Your task to perform on an android device: Write a review "Awesome Dessert " for vegan spinach and mushroom lasagna  so that others get inspired , try it and enjoy in the kitchen stories app 
Image 0: 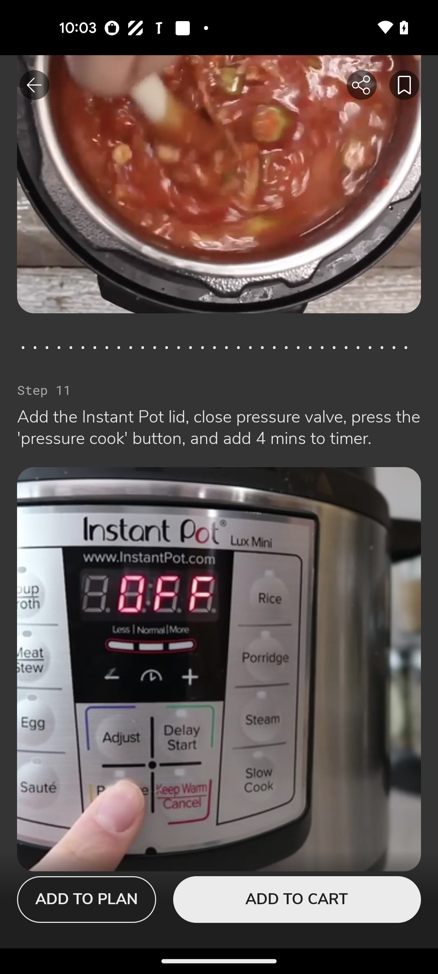
open the kitchen stories app
Step 0: open app "Kitchen Stories"
Image 1: 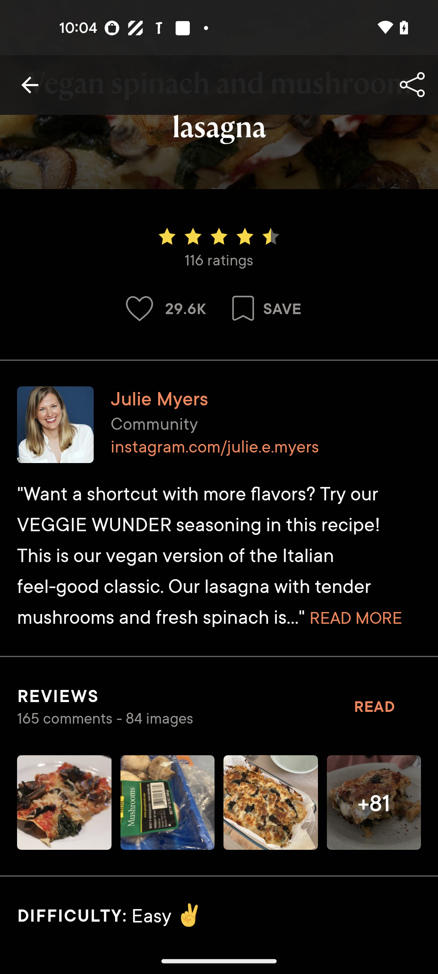
Click on the Read option at the right corner of the screen 
Step 1: click (374, 706)
Image 2: 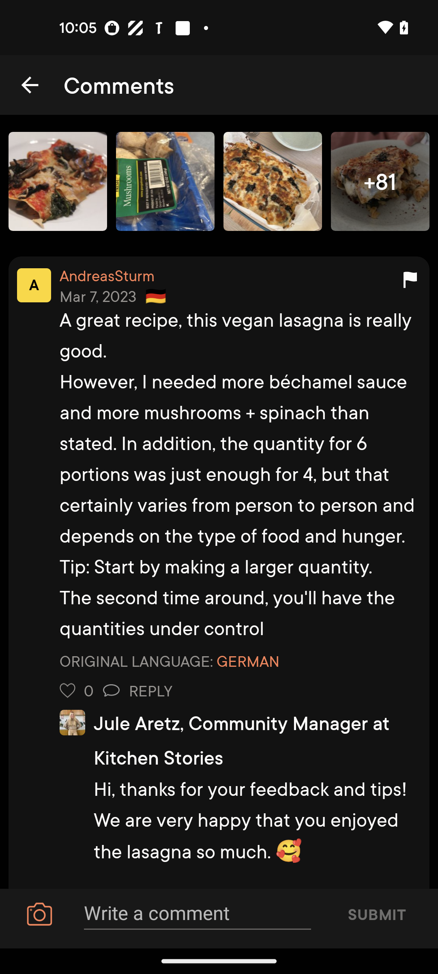
Click on the write a comment bar at the bottom of the screen 
Step 2: click (197, 914)
Image 3: 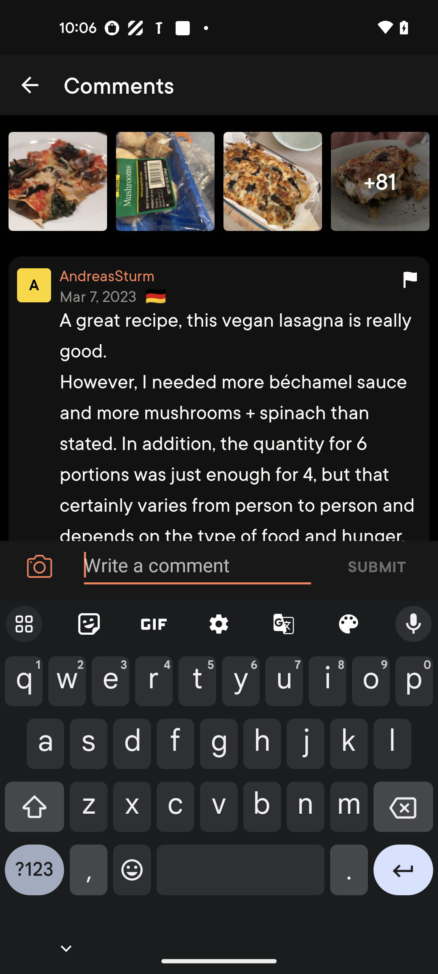
Enter a comment as Awesome Dessert
Step 3: type "Awesome Dessert"
Image 4: 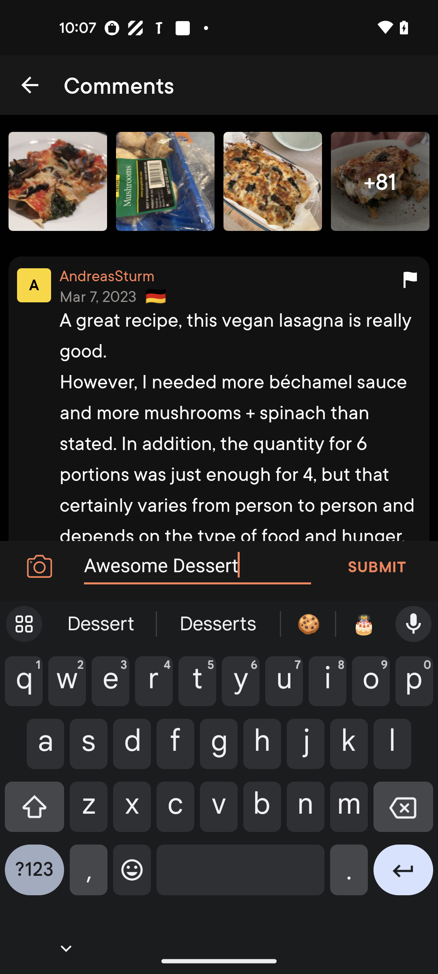
Click on the Submit button at the right corner of the screen 
Step 4: click (376, 566)